Your task to perform on an android device: In the Altfit App,view the insights of walk activity
Image 0: 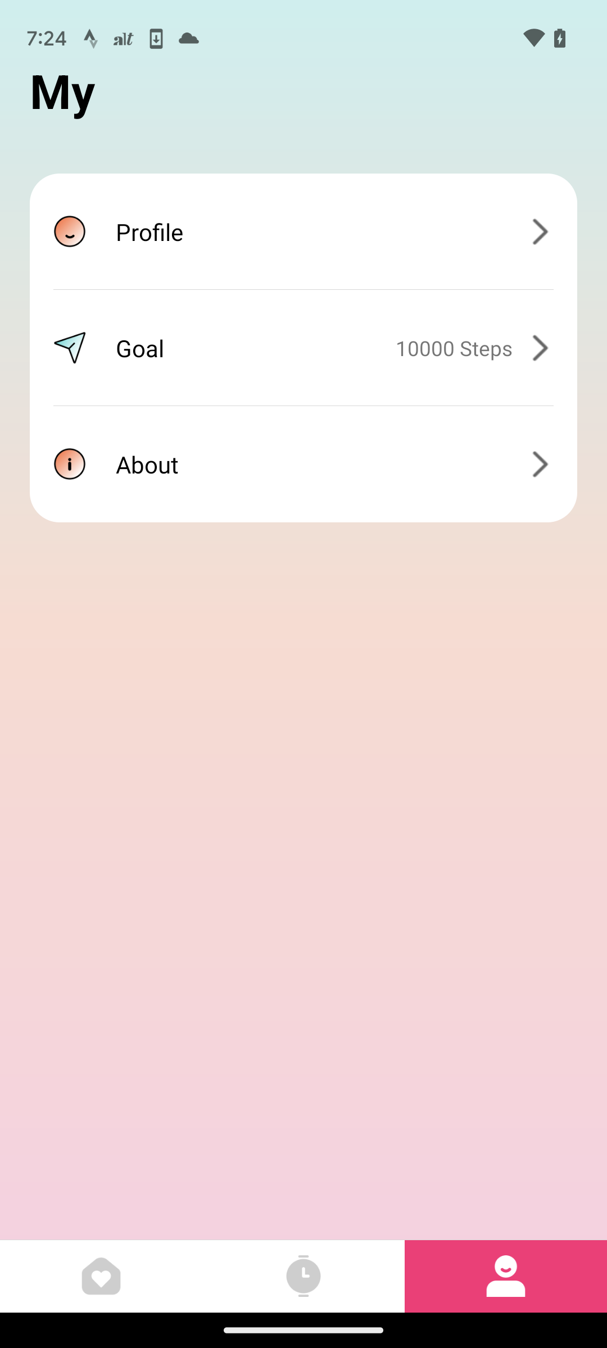
Click on the bottom left corner tab 
Step 0: click (101, 1276)
Image 1: 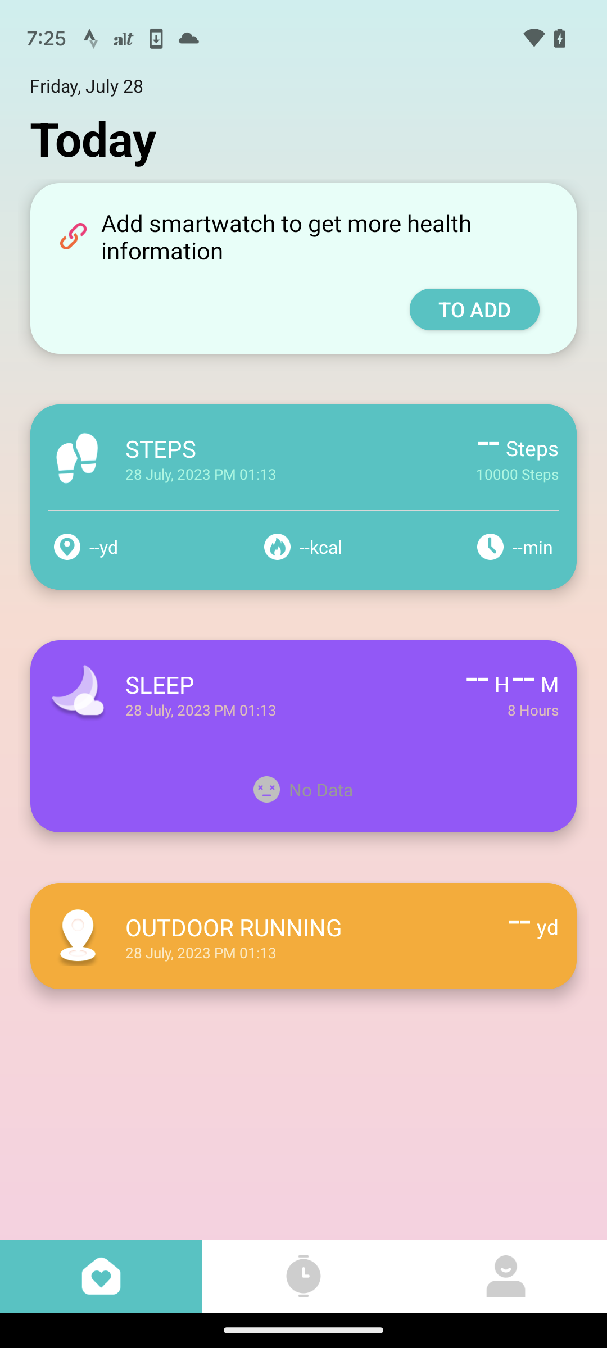
Click on the steps option
Step 1: click (298, 449)
Image 2: 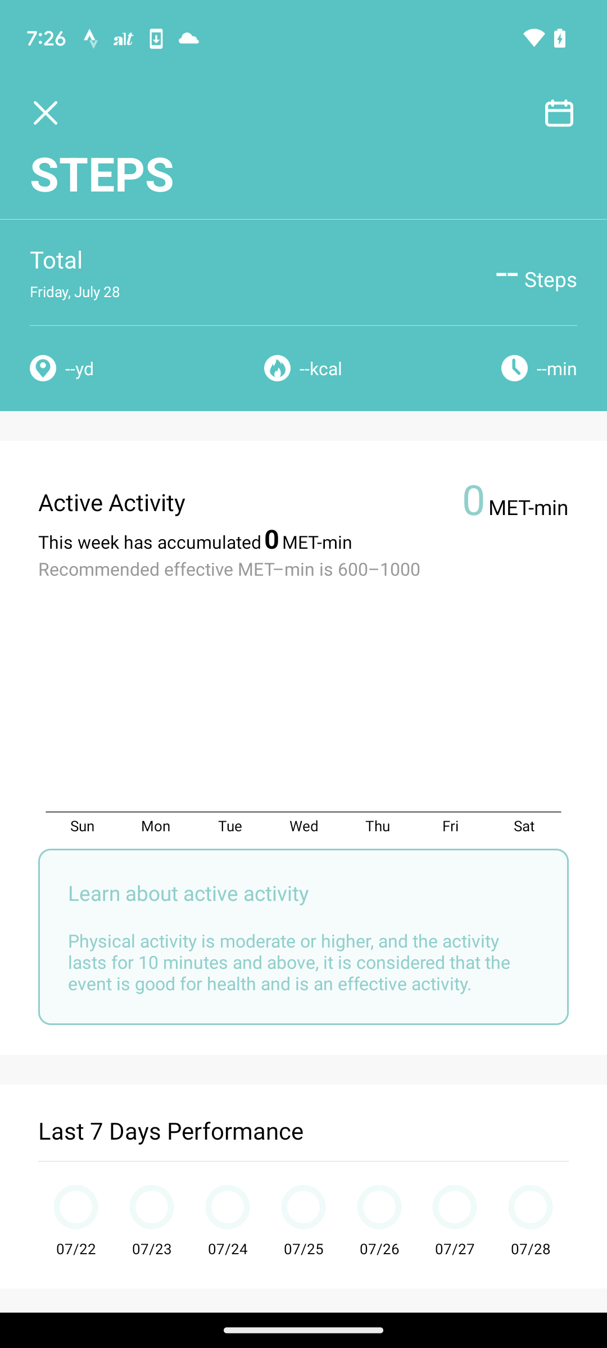
Swipe up on the screen
Step 2: scroll down